Your task to perform on an android device: Open Simplilearn App,From search bar type python programming ,OpenPython Programming 101:Beginner's guide,View and play the course
Image 0: 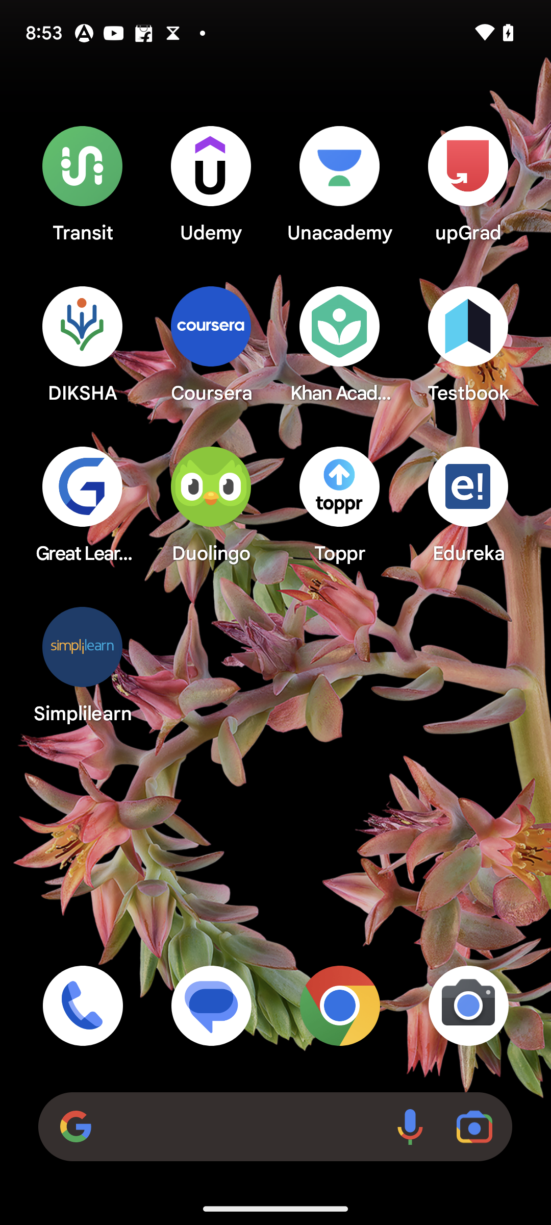
Open the Simplilearn App
Step 0: open app "Simplilearn"
Image 1: 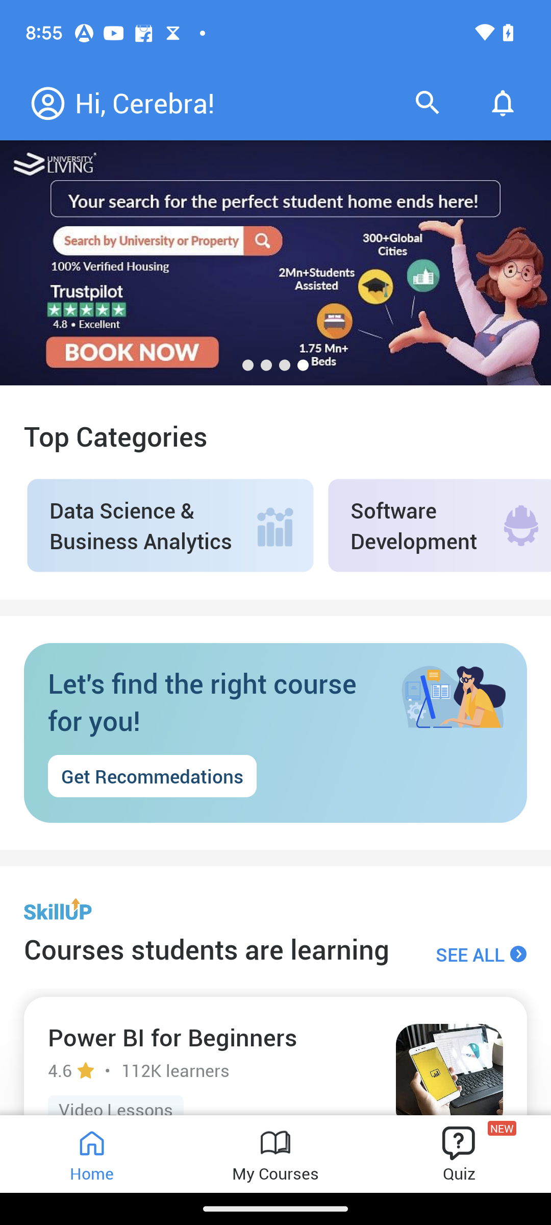
Click on the search icon on the top right corner 
Step 1: click (428, 103)
Image 2: 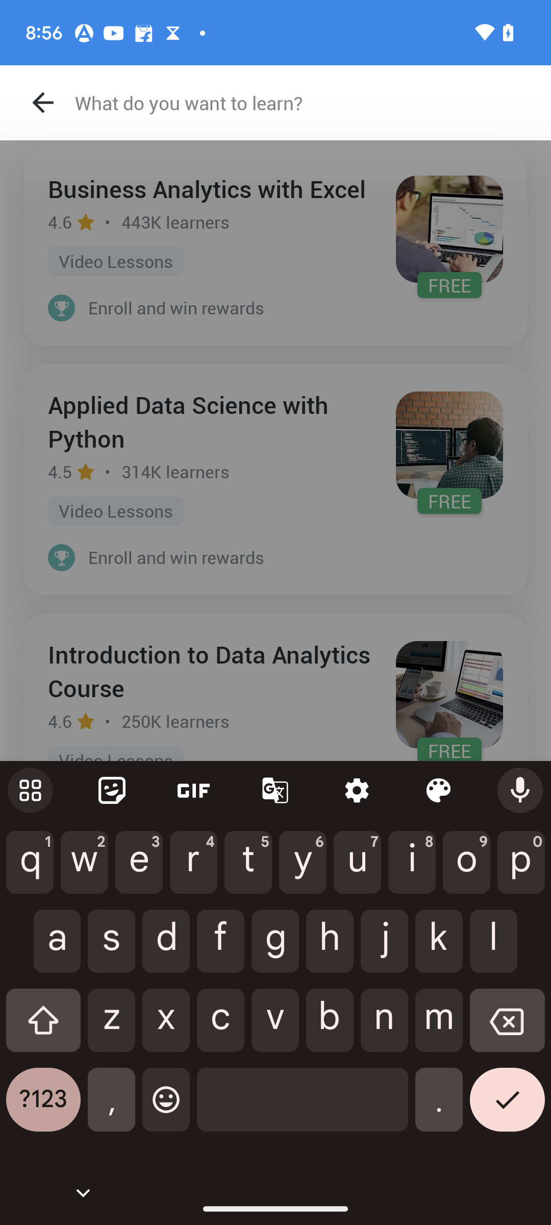
Type text Python Programming on search bar
Step 2: type "Python Programming"
Image 3: 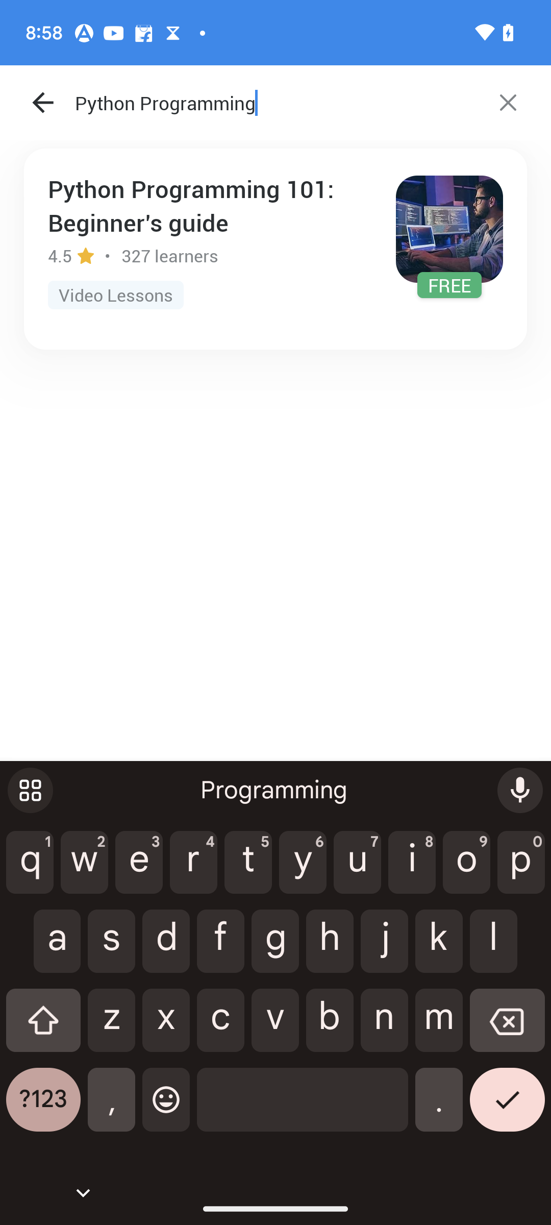
Click on the tick mark at the bottom right corner.
Step 3: click (507, 1108)
Image 4: 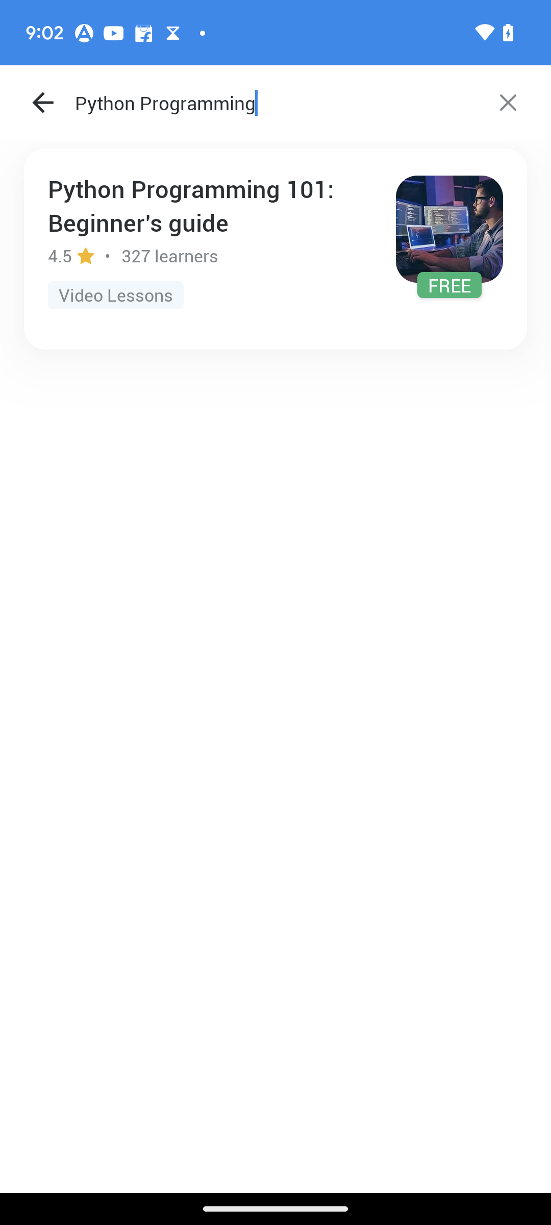
Click on the result Python Programming 101:Beginner's guide
Step 4: click (211, 204)
Image 5: 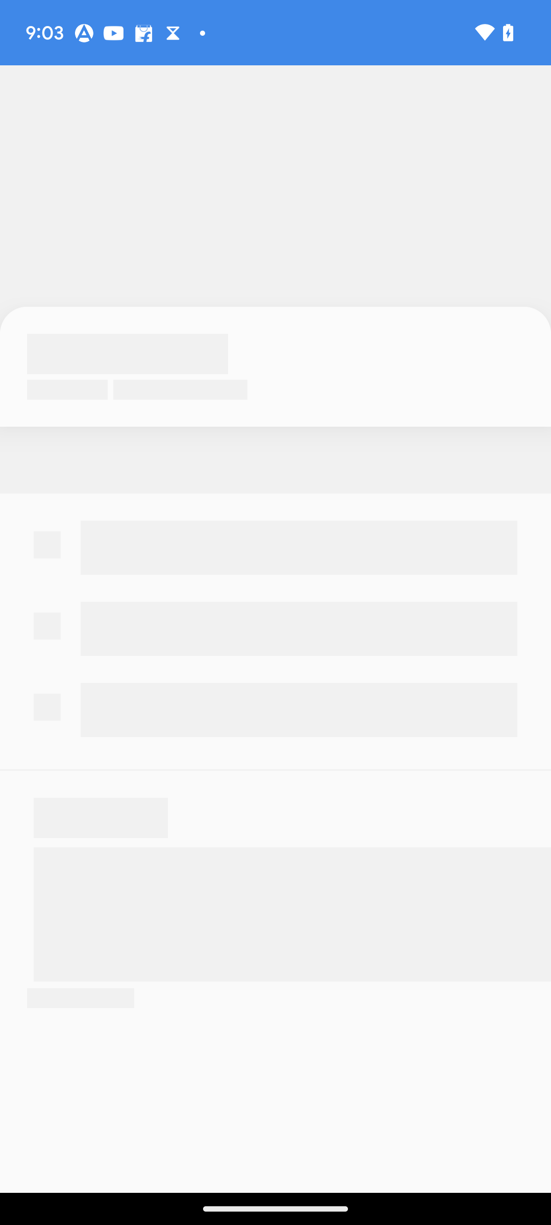
Click on the result Python Programming 101:Beginner's guide
Step 5: wait
Image 6: 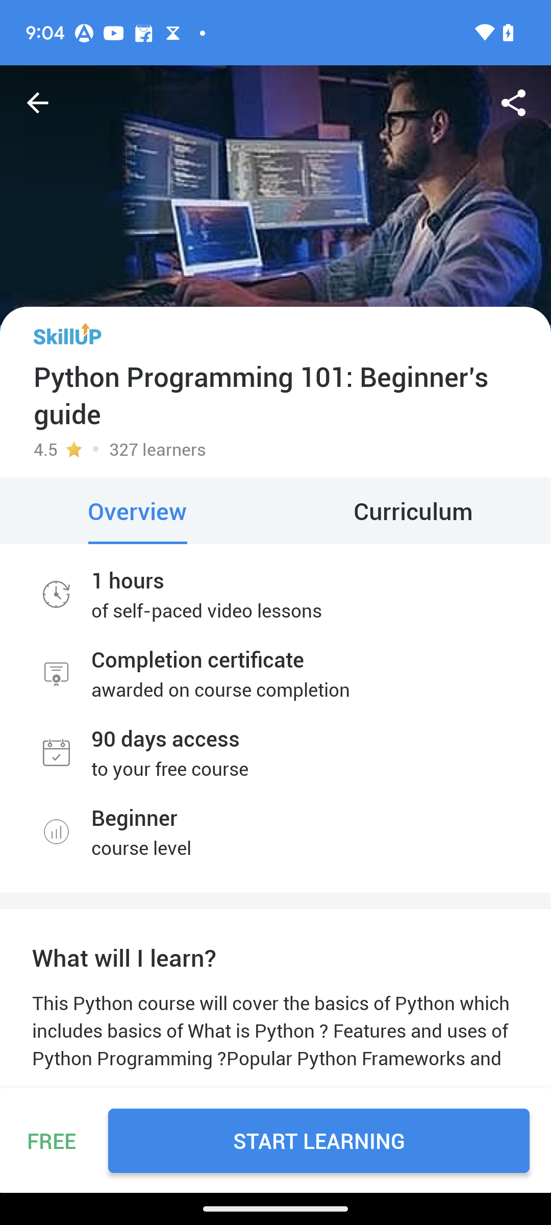
Click on the Start Learning option at the bottom  of the screen
Step 6: click (319, 1140)
Image 7: 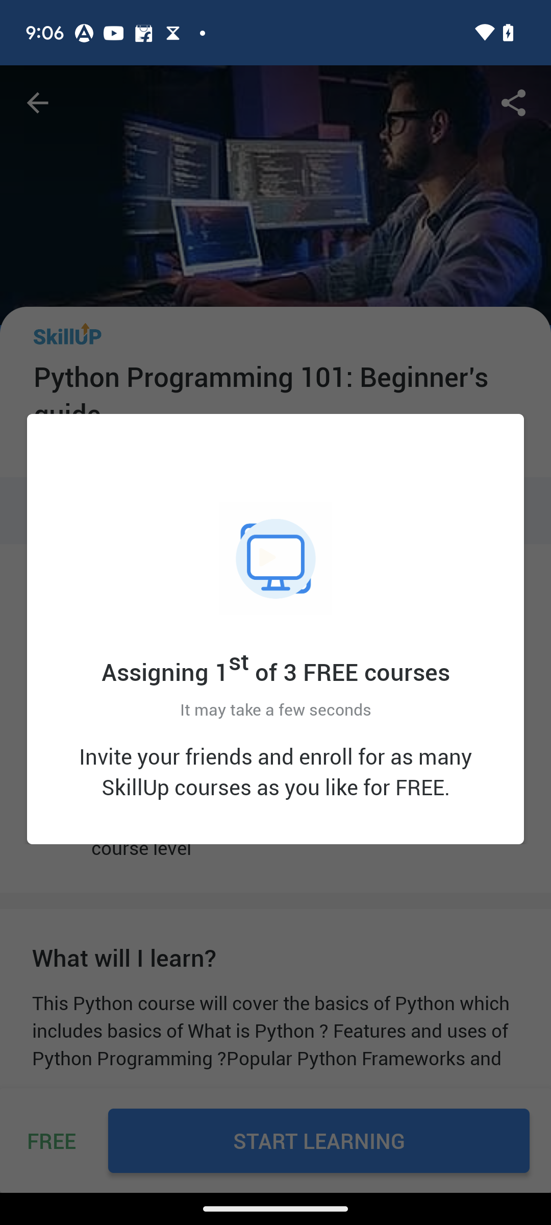
Click on the Start Learning option at the bottom  of the screen
Step 7: wait